Your task to perform on an android device: Even though I've previously owned Nike footwear, I'm eager for a change. Use the Tata CLiQ app to find shoes with the campus brand.
Image 0: 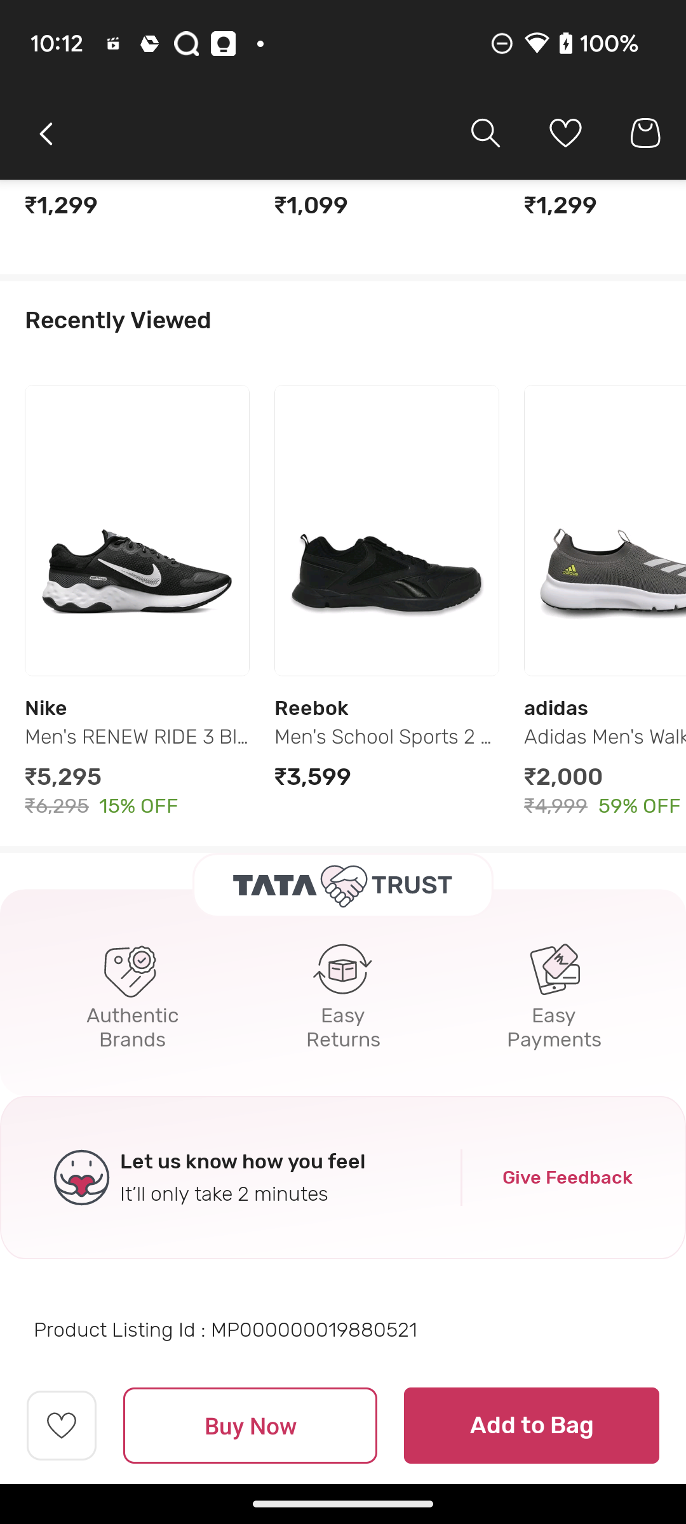
go back to the previous page
Step 0: press back button
Image 1: 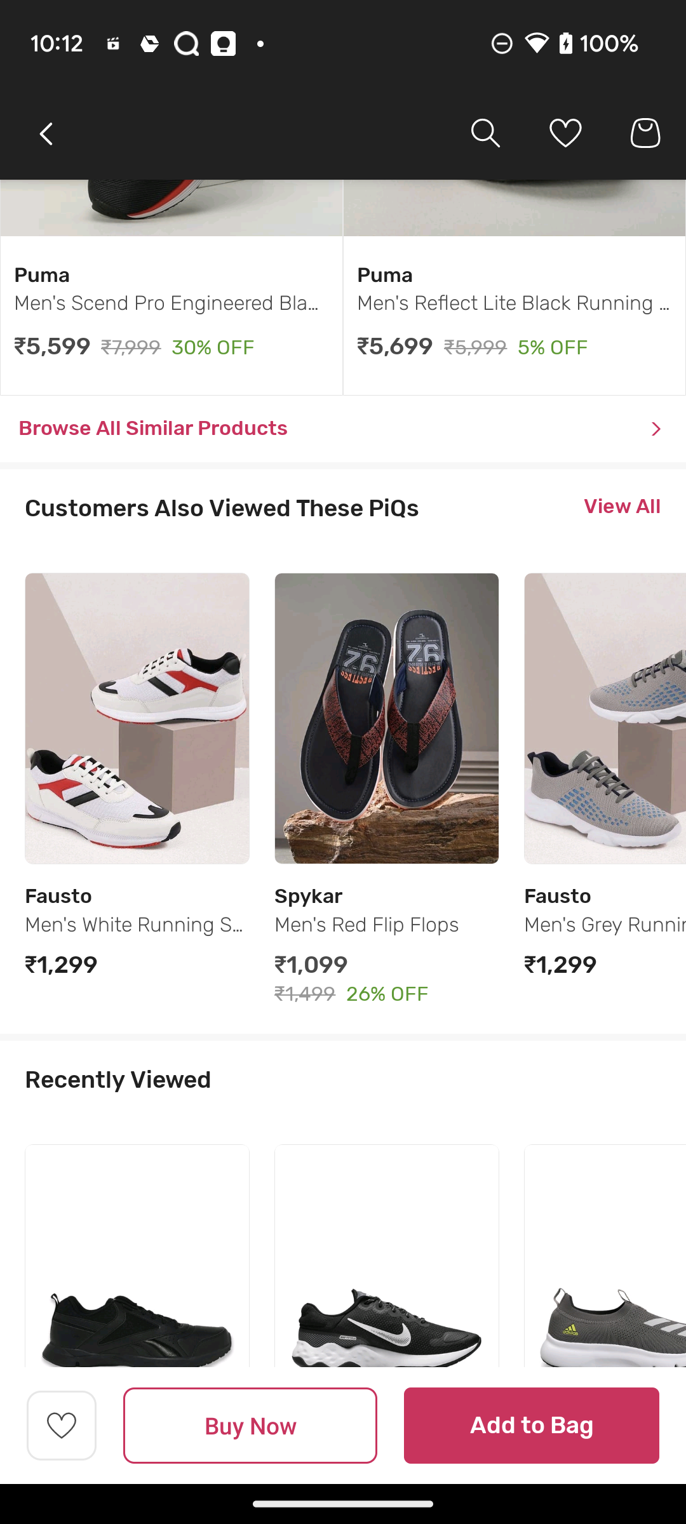
go back to the previous page
Step 1: press back button
Image 2: 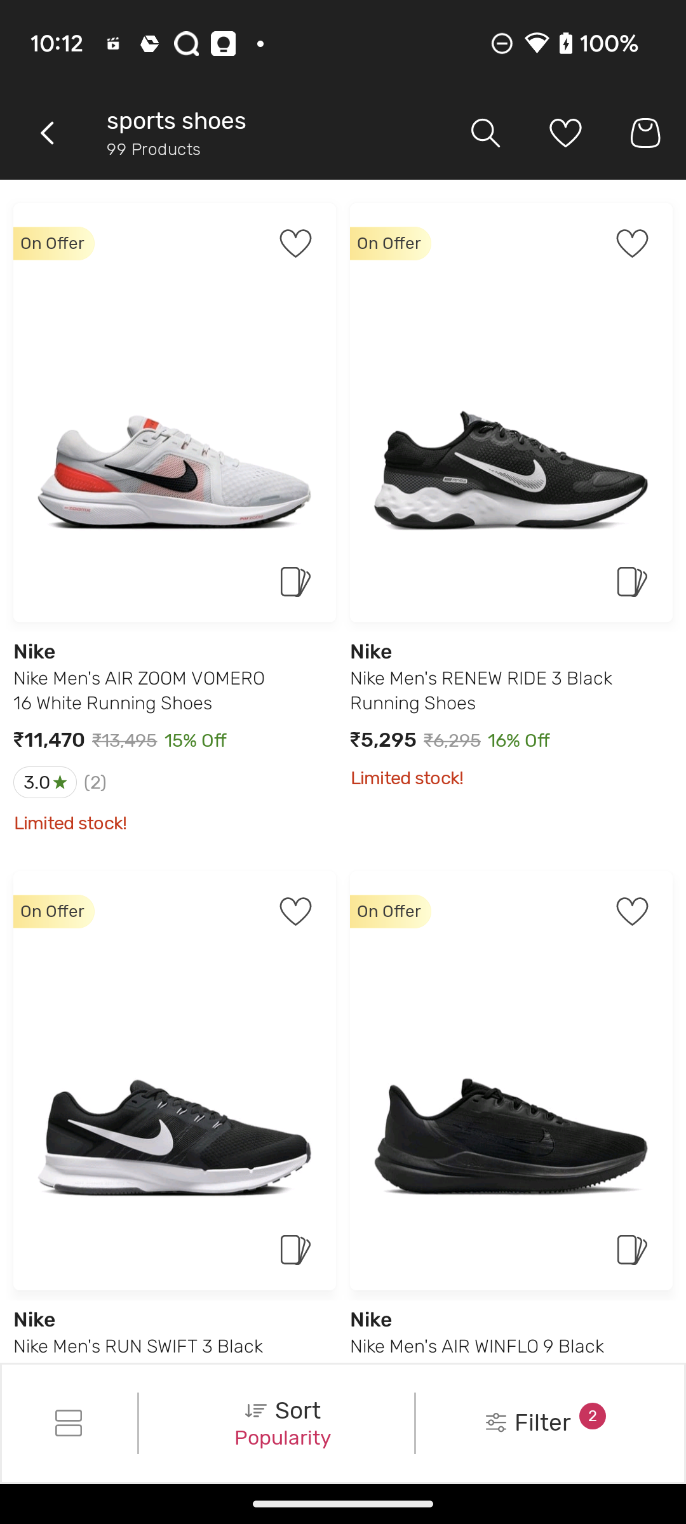
Click on the Filter option at the bottom right corner of the screen
Step 2: click (528, 1423)
Image 3: 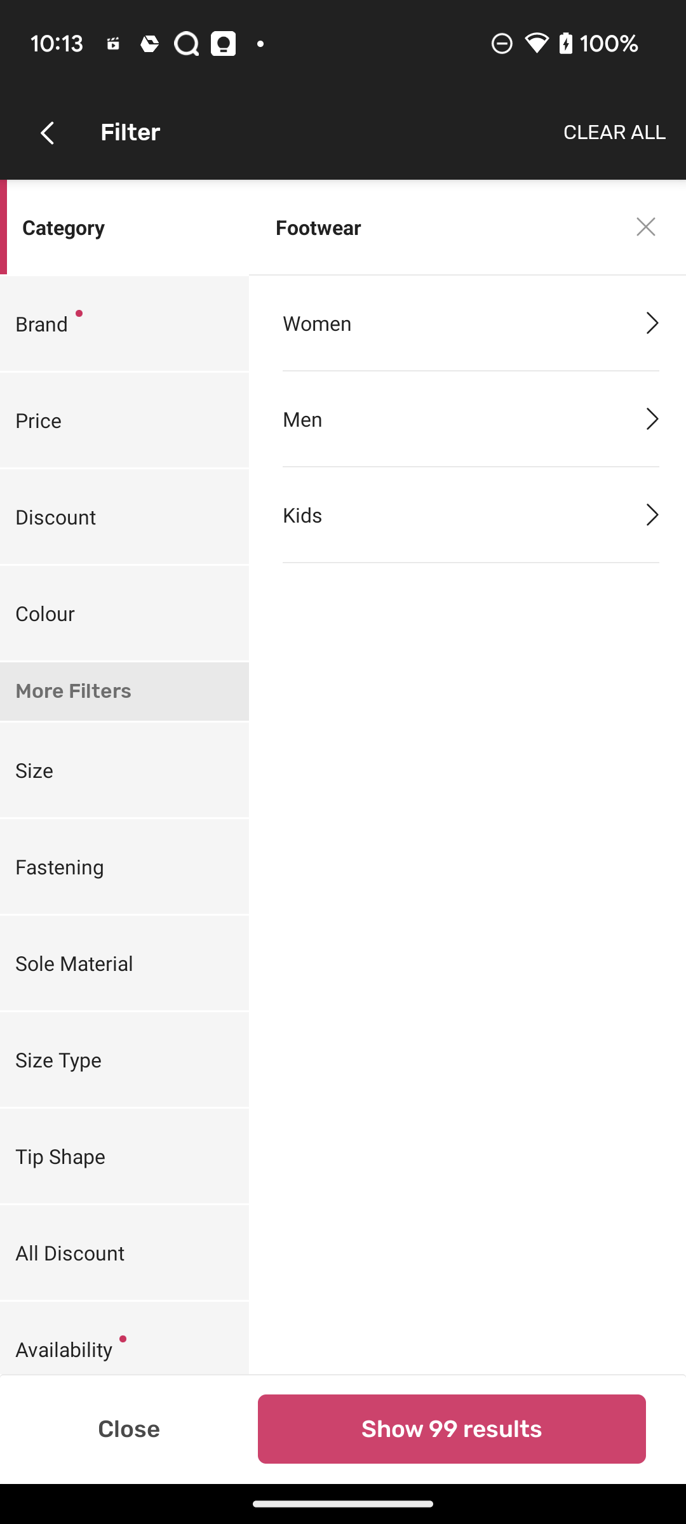
Click on CLEAR ALL at the top right corner of the screen
Step 3: click (614, 133)
Image 4: 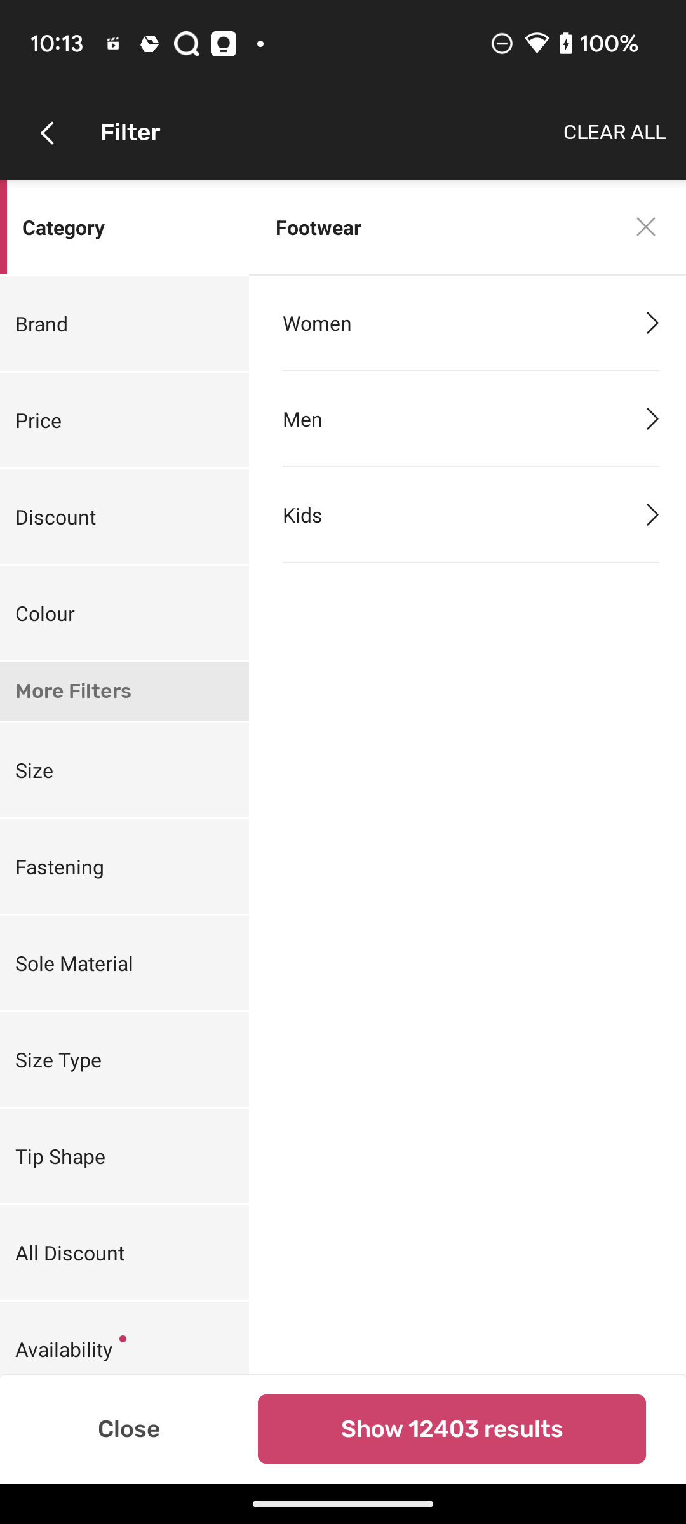
Click on The Brand Filter
Step 4: click (37, 323)
Image 5: 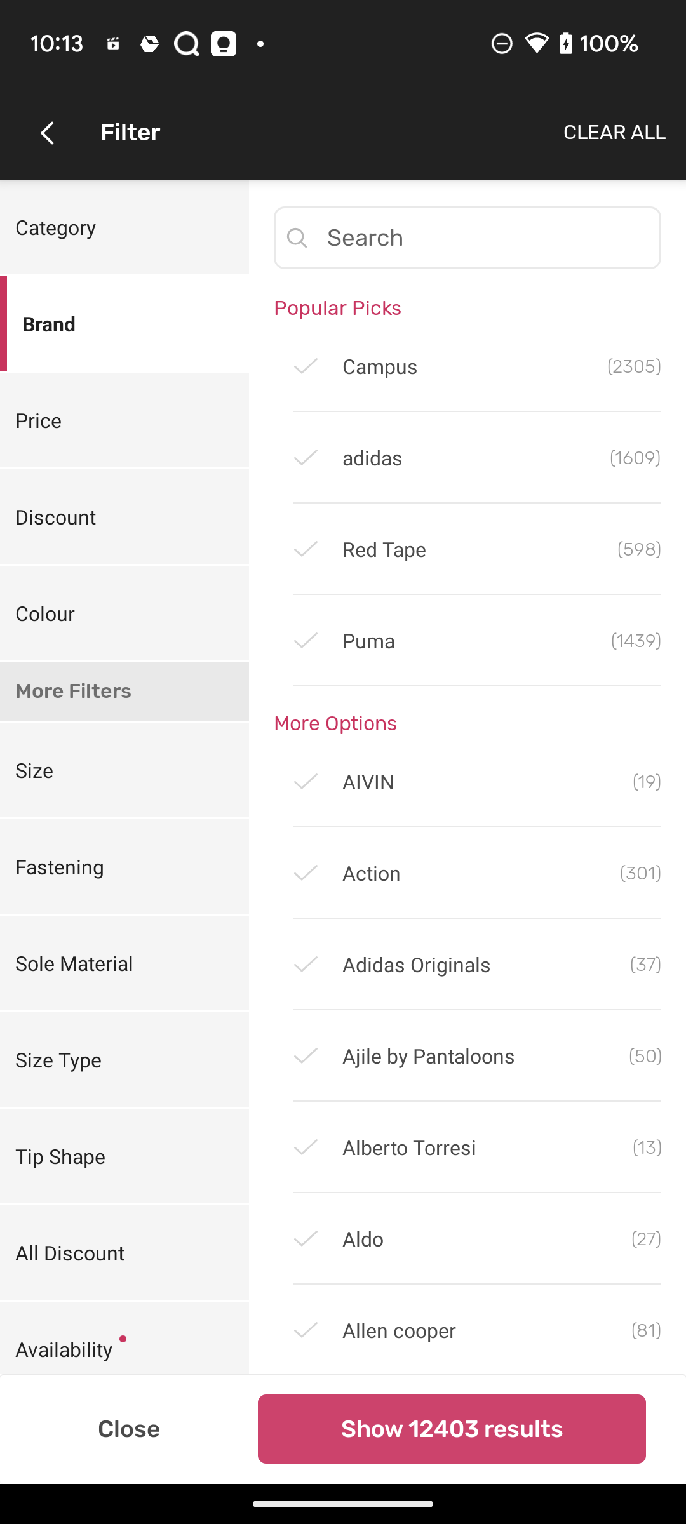
Select Campus Brand
Step 5: click (375, 366)
Image 6: 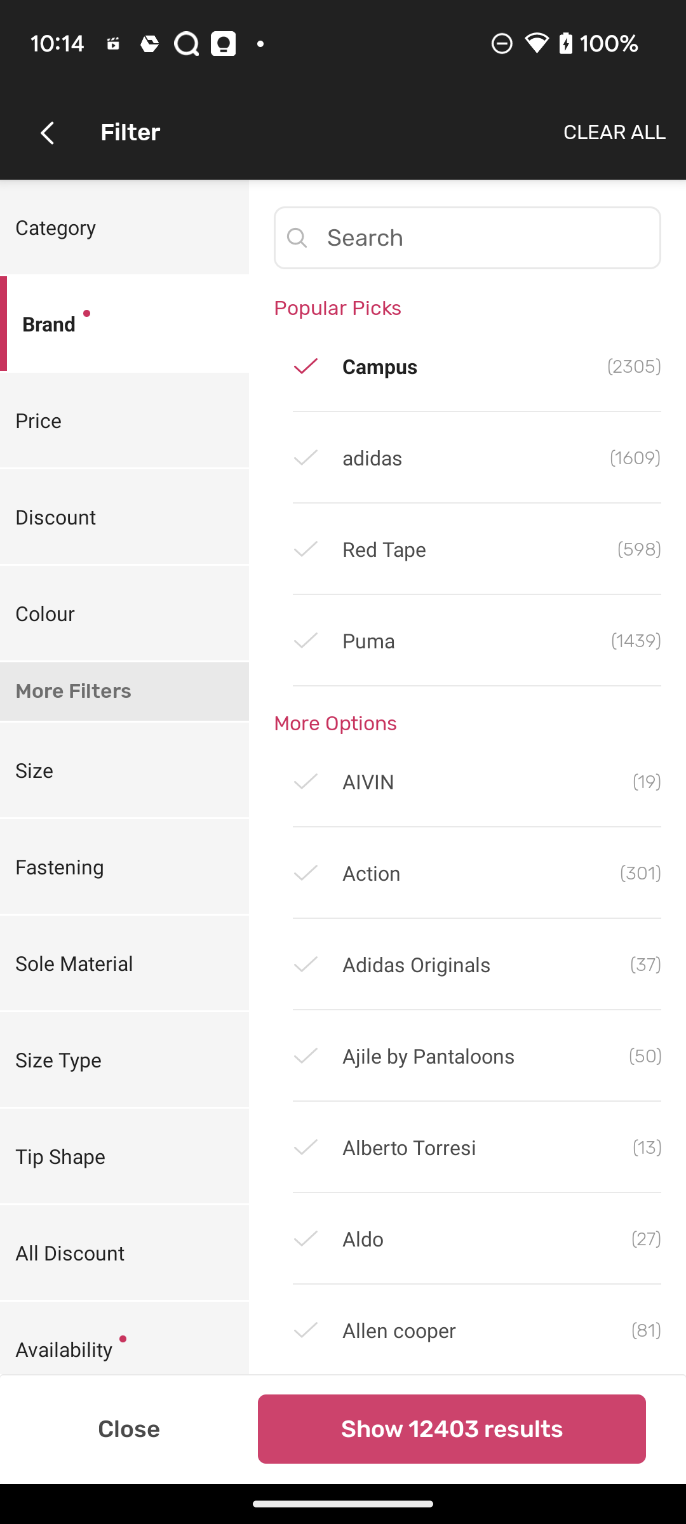
Click on Show 12403 results at the bottom right corner of the screen
Step 6: click (452, 1429)